Your task to perform on an android device: Open the Abercrombie & Fitch app and search for a coat.
Image 0: 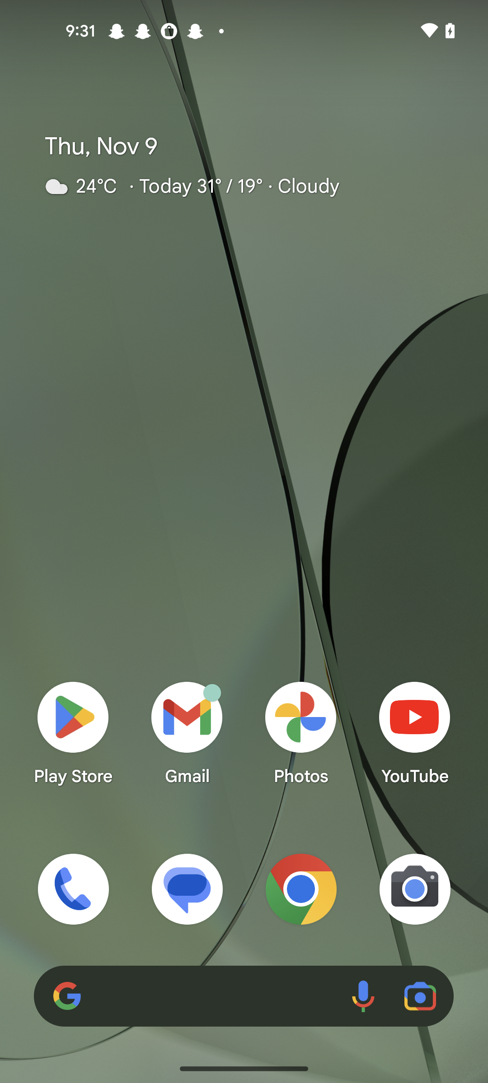
open the  Abercrombie & Fitch app
Step 0: open app "Abercrombie"
Image 1: 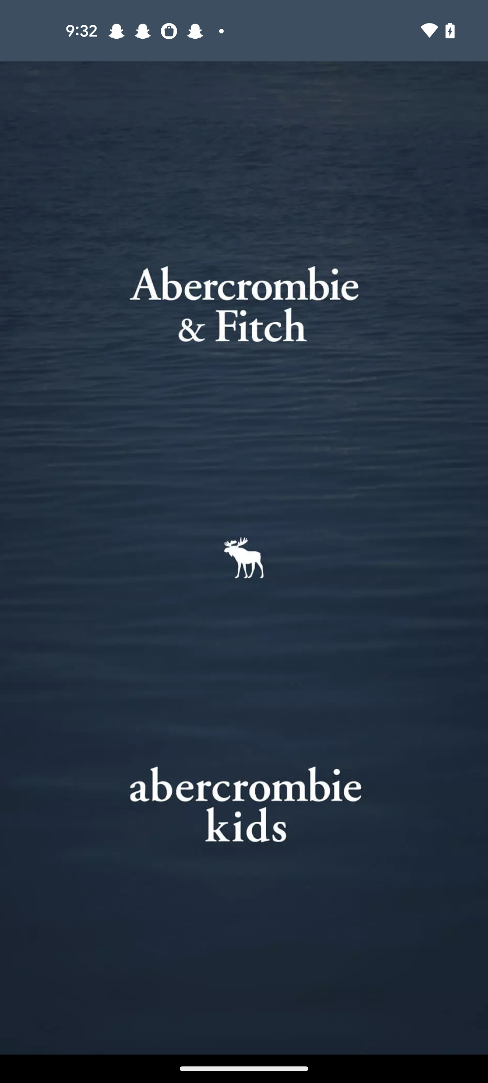
open the  Abercrombie & Fitch app
Step 1: wait
Image 2: 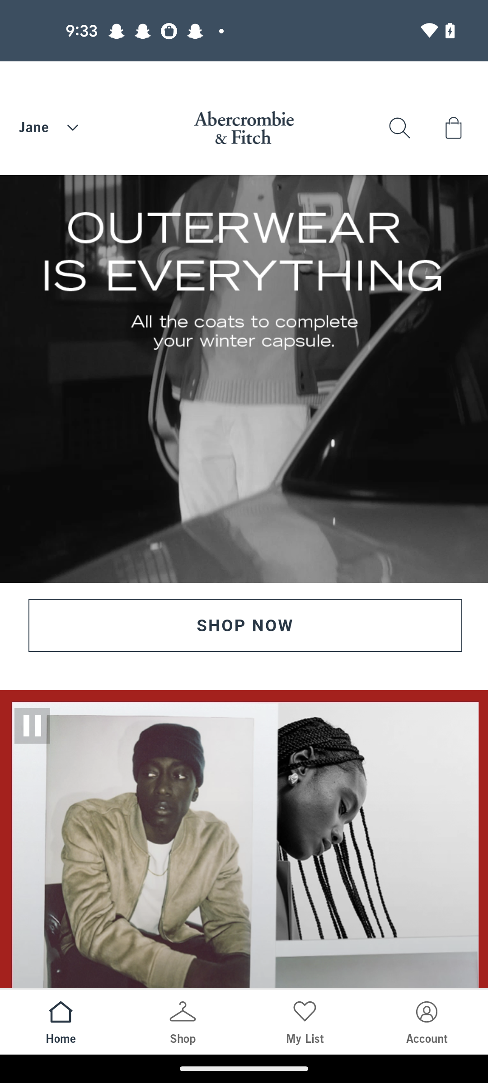
Click on the search icon 
Step 2: click (399, 128)
Image 4: 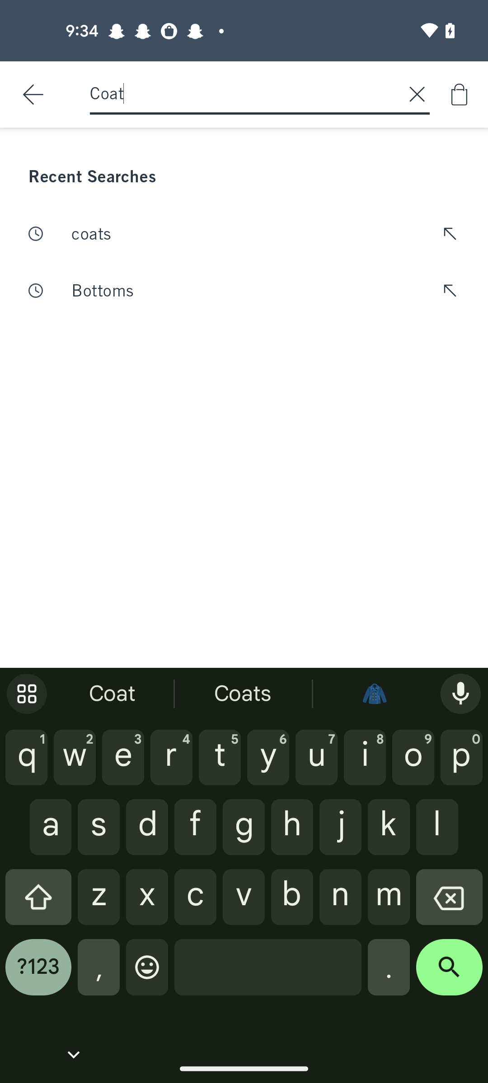
Click on the search icon at the bottom right corner of the screen 
Step 4: click (449, 974)
Image 5: 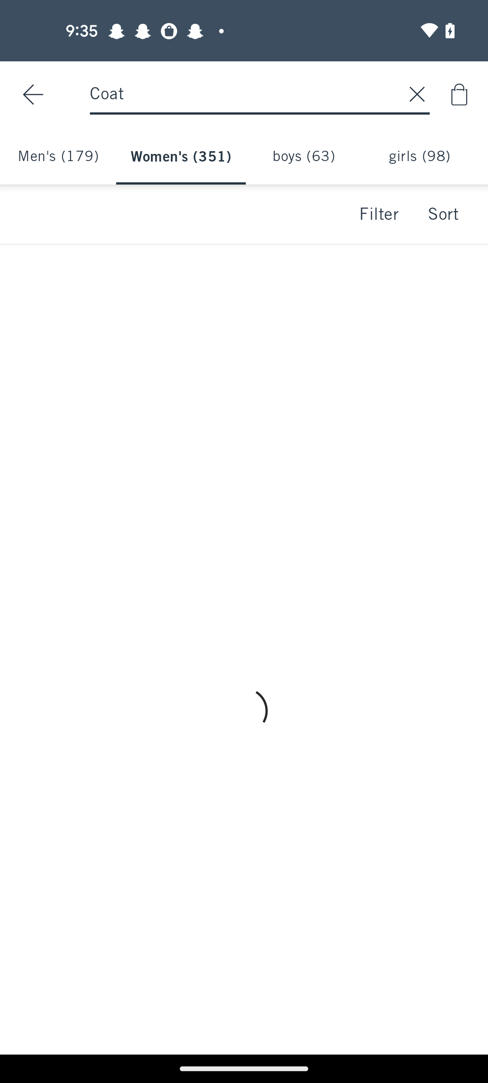
Click on the search icon at the bottom right corner of the screen 
Step 5: wait